Your task to perform on an android device: I want to add the Canon Mirrorless R100 Point & Shoot Camera (approx. 24.1 Megapixels, Black) to my cart on the JioMart app since it appears to be a decent deal.
Image 0: 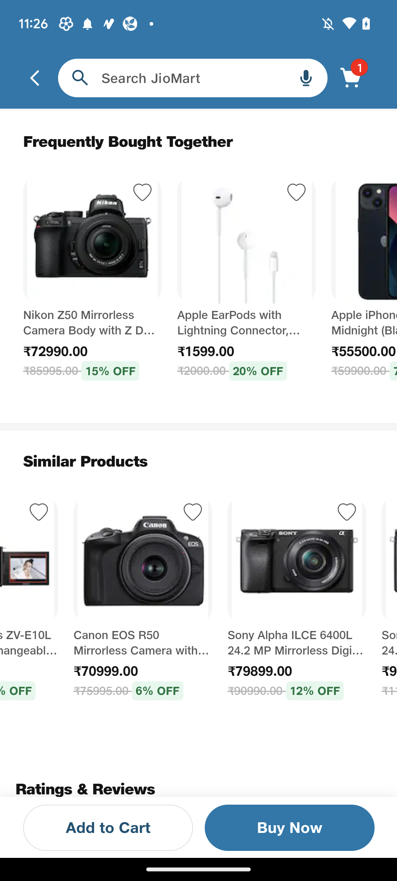
Click on the Add to cart icon at the bottom of the screen
Step 0: click (108, 829)